Your task to perform on an android device: Using the Moovit app, provide my friend Carlos at Carlos3345@gmail.com the details of the journey from Indira Gandhi International Airport to New Delhi Railway Station Gate 1.
Image 0: 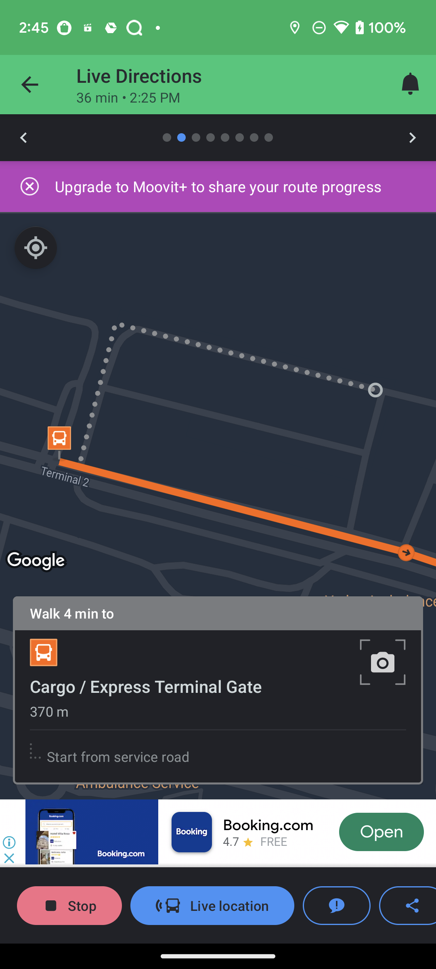
Click on the share icon at the bottom right corner of the screen
Step 0: click (416, 910)
Image 1: 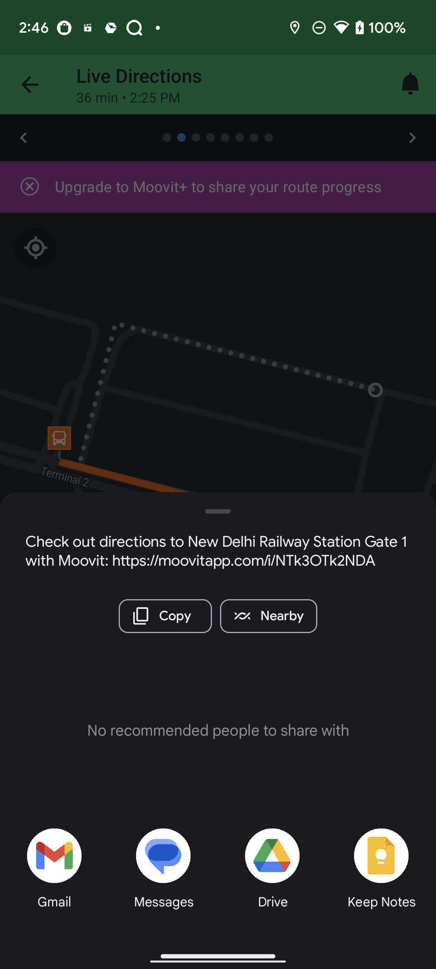
Click on the gmail option
Step 1: click (46, 861)
Image 2: 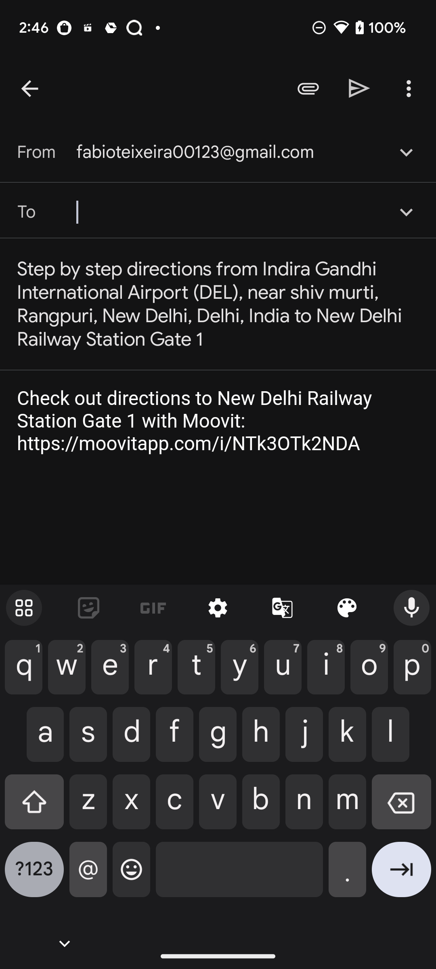
add recipient as Carlos3345@gmail.com
Step 2: type "Carlos3345@gmail.com"
Image 3: 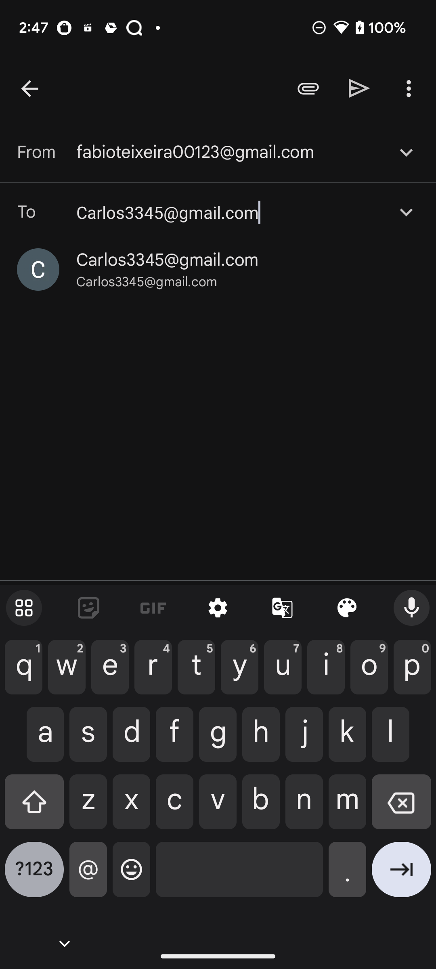
Click on Carlos3345@gmail.com
Step 3: click (147, 282)
Image 4: 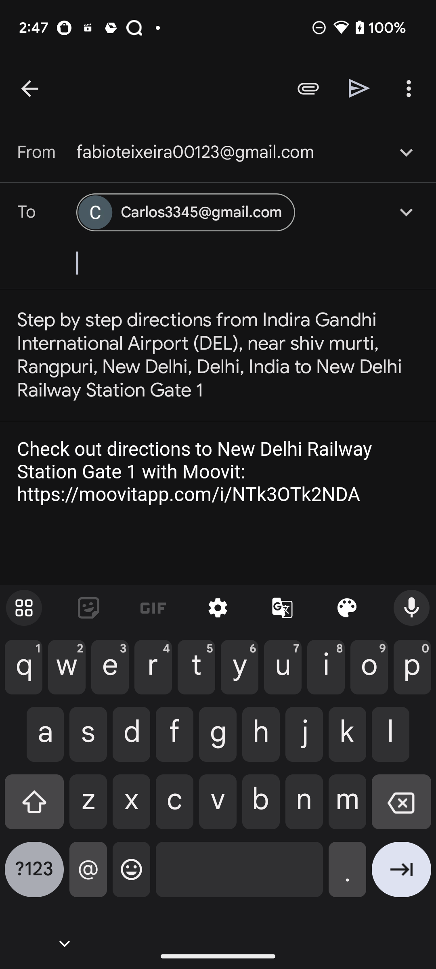
Click on the send icon at the top right corner of the screen
Step 4: click (359, 88)
Image 5: 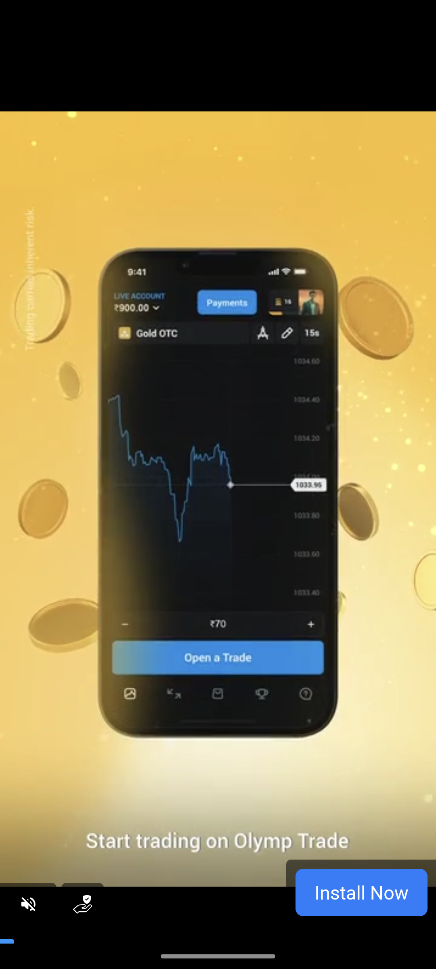
Click on the send icon at the top right corner of the screen
Step 5: wait
Image 6: 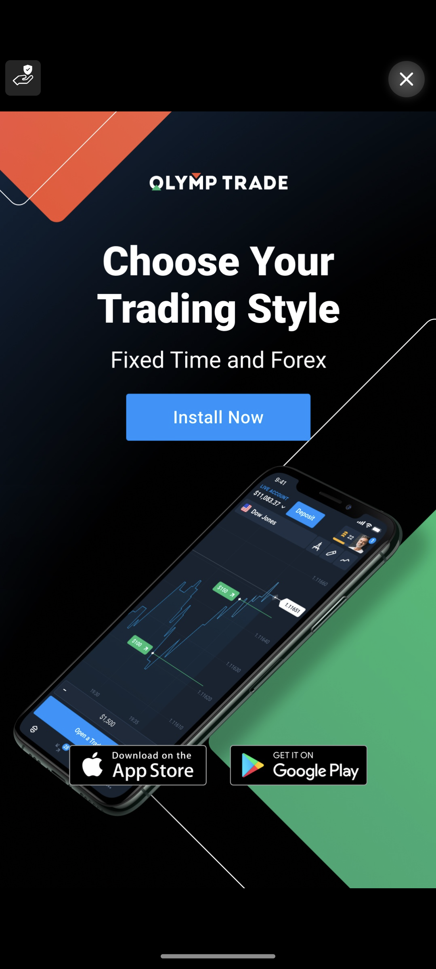
Click on the cross icon at the top right corner of the screen
Step 6: click (407, 79)